Your task to perform on an android device:  Open the Outlook App, Select the Independence day celebration mail and go to the Three dots to unmark an Email as read. 
Image 0: 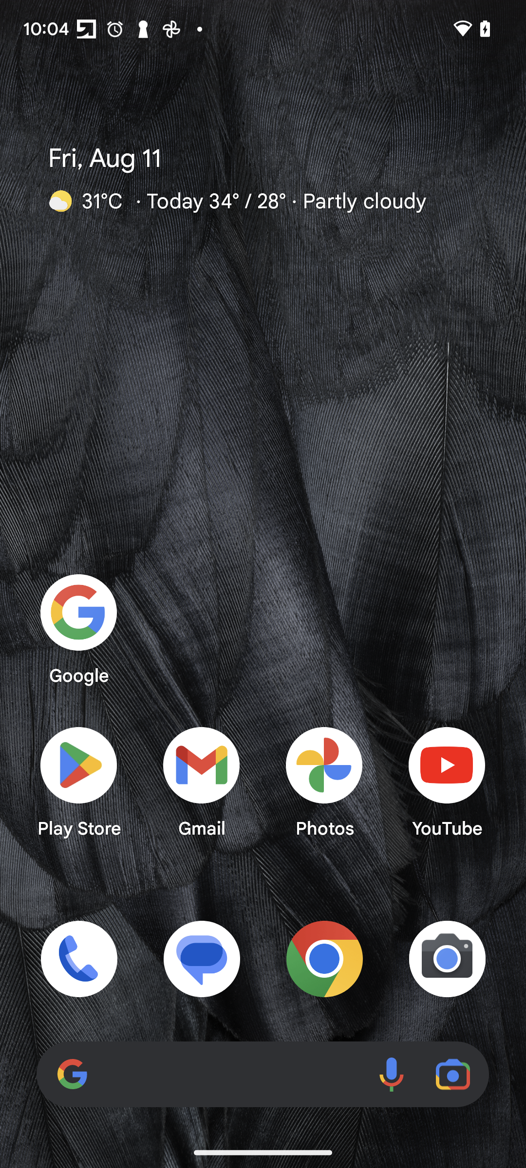
Open the Outlook App
Step 0: open app "Outlook"
Image 1: 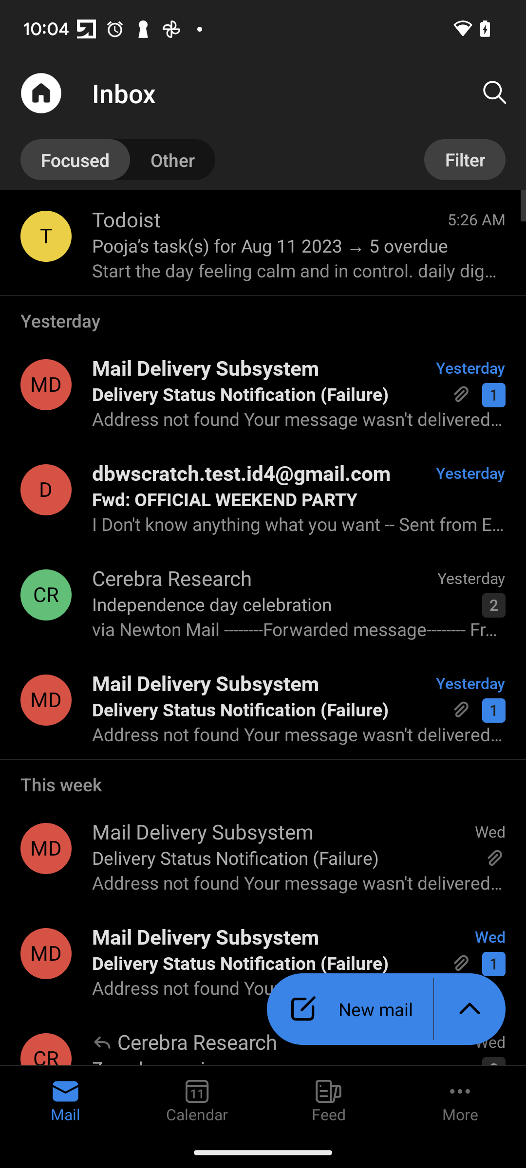
Select the Independence day celebration mail
Step 1: click (46, 595)
Image 2: 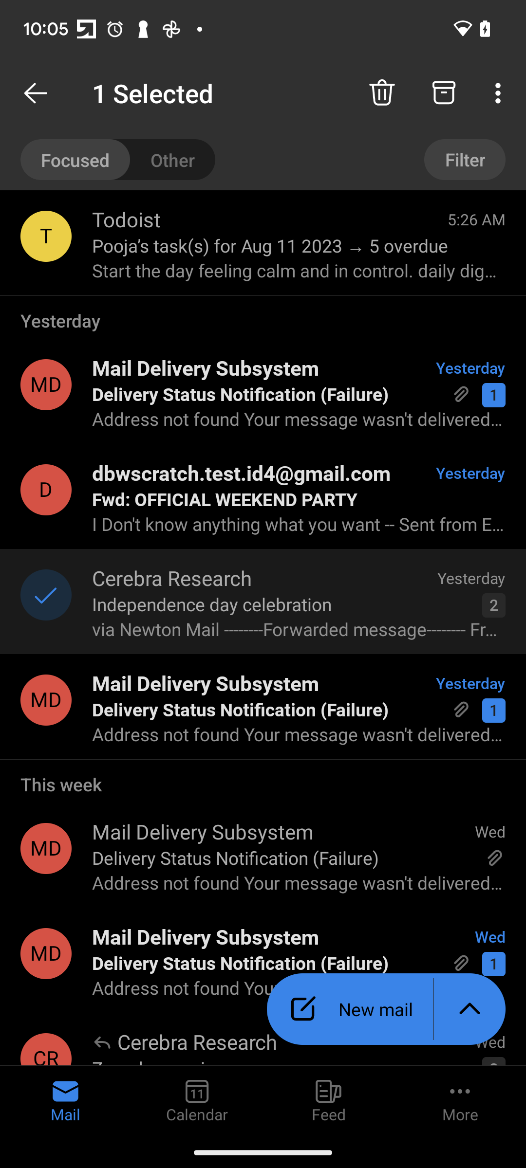
Go to the Three Dots In the Top right corner of the screen 
Step 2: click (500, 93)
Image 3: 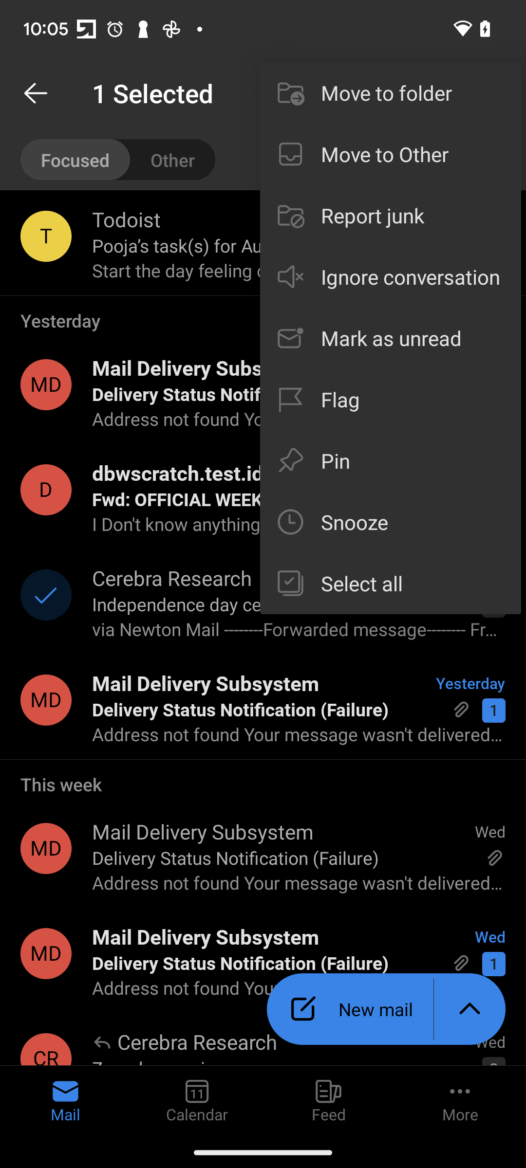
Select the Mark as unread option to Unmark an Email as read
Step 3: click (411, 338)